Your task to perform on an android device: Open Hardware Shack app, Open the product Bosch 350W Bench Grinder GBG 35-15 and View photos of the product
Image 0: 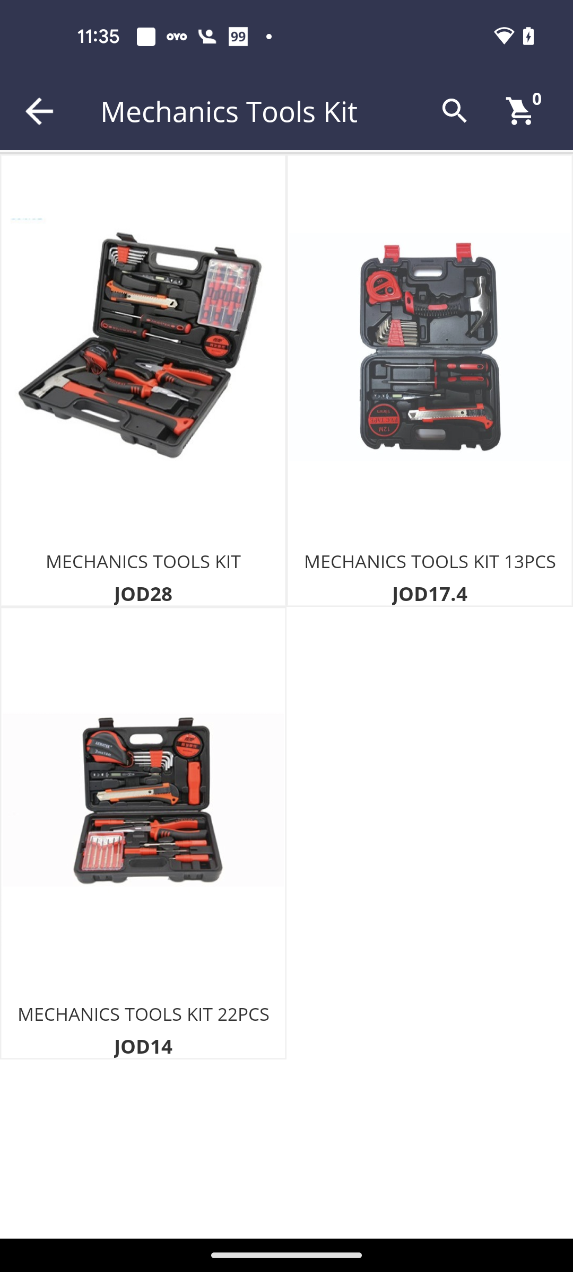
Open Hardware Shack App
Step 0: open app "Hardware Shack"
Image 1: 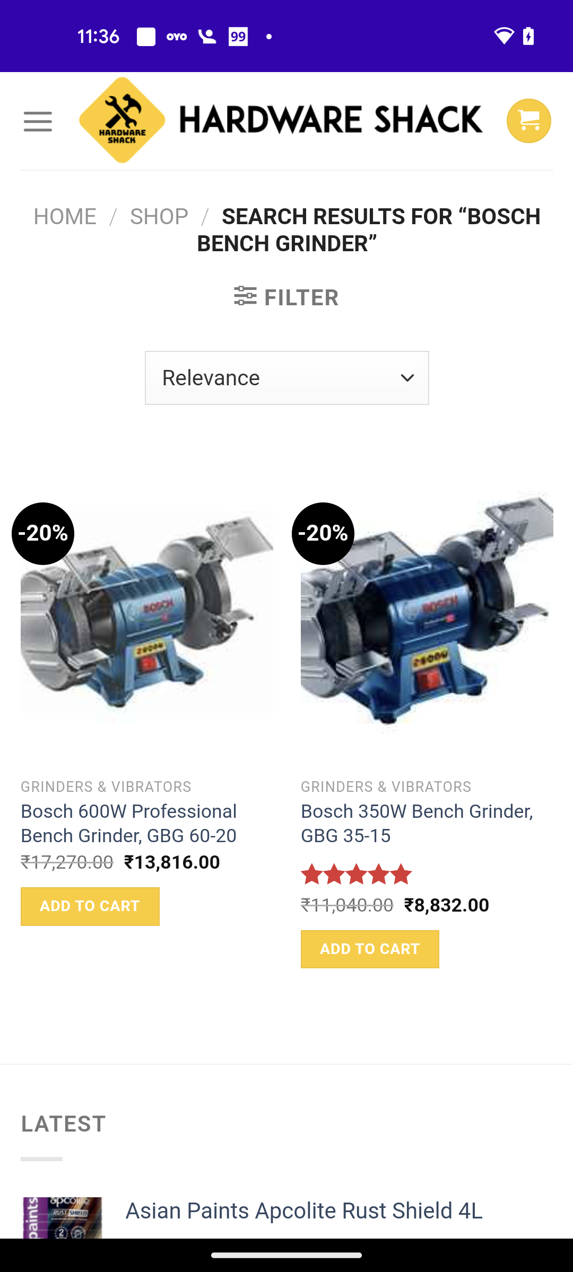
Open the product Bosch 350W Bench Grinder GBG 35-15
Step 1: click (416, 824)
Image 2: 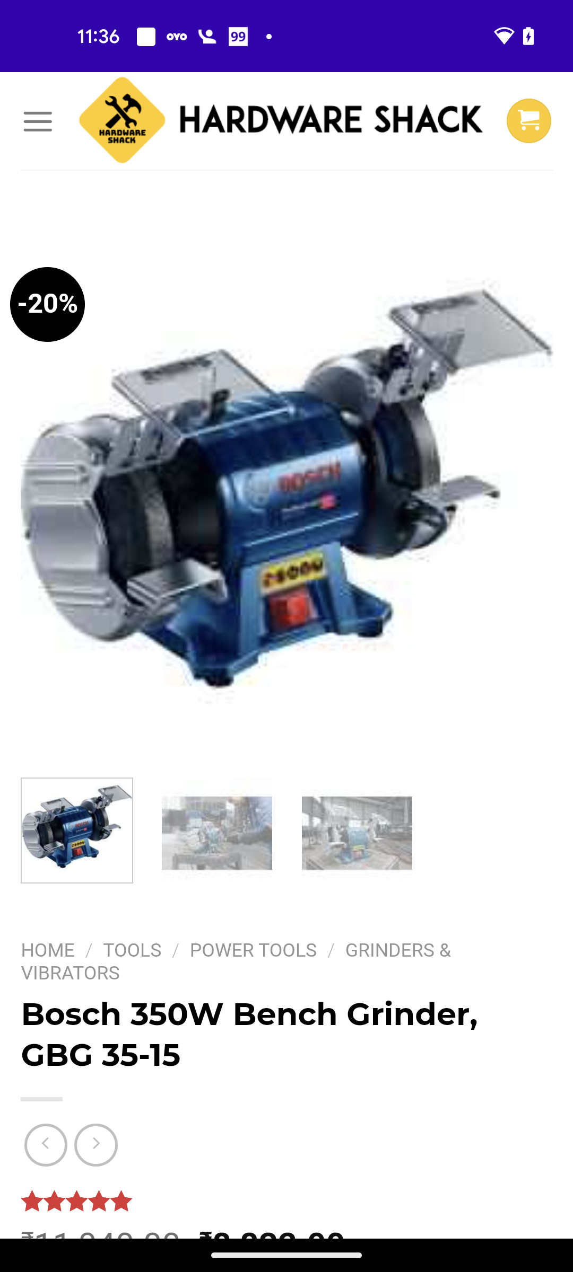
Click on the second photo of the product
Step 2: click (288, 656)
Image 3: 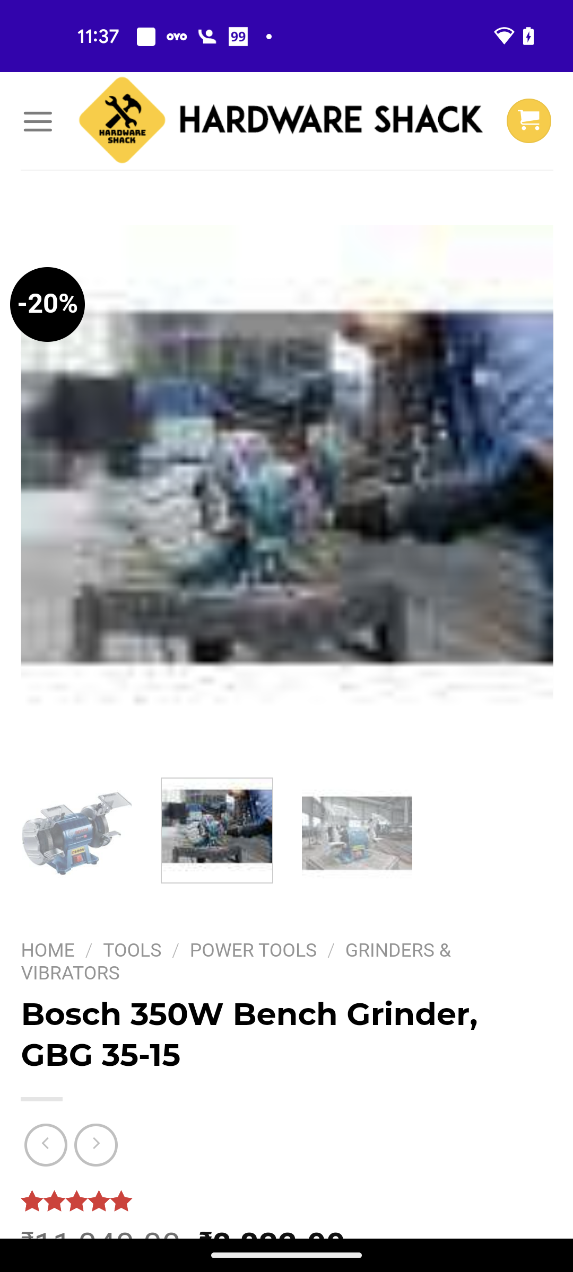
Click on the third photo of the product
Step 3: click (288, 656)